Your task to perform on an android device: I read through all of the details and like the product, so I'd like to add it to my wishlist.
Image 0: 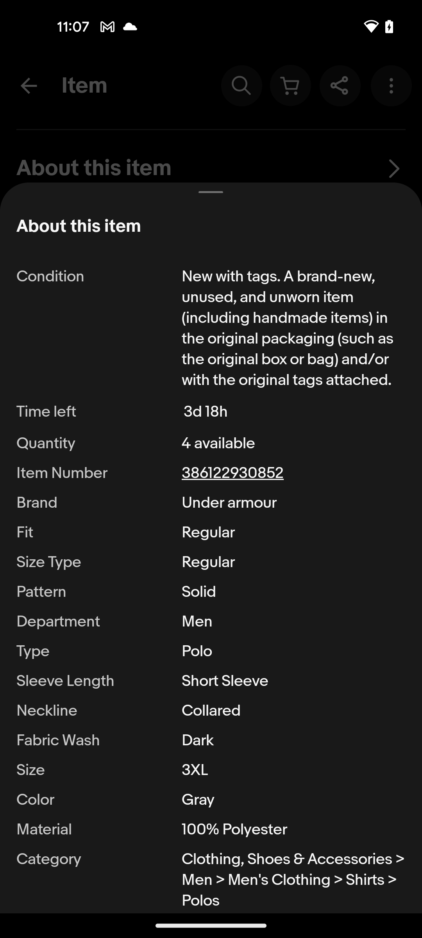
go back
Step 0: press back button
Image 1: 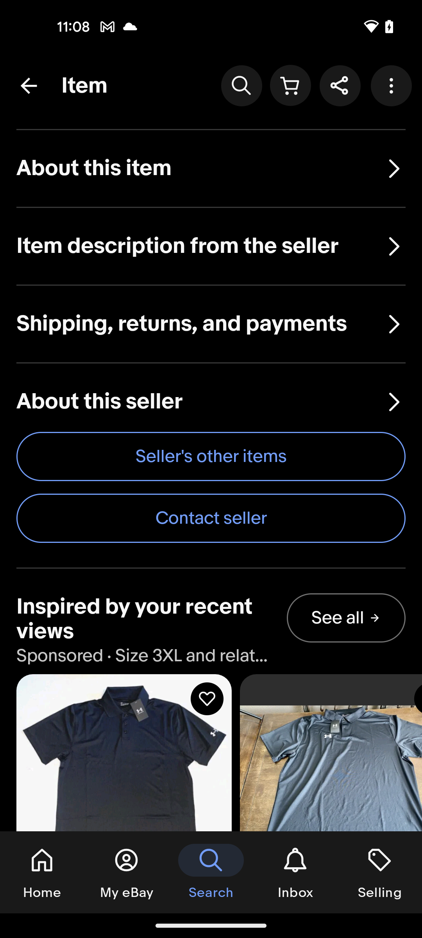
scroll up to see more options
Step 1: scroll up
Image 2: 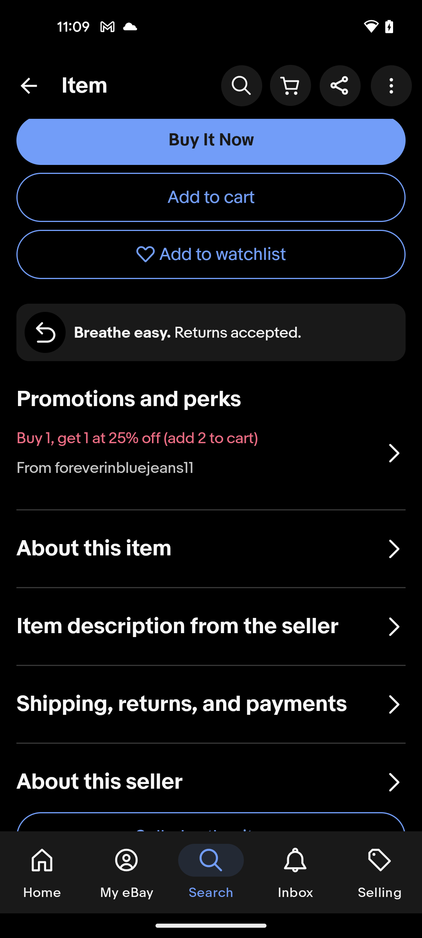
click on the Add to watchlist button
Step 2: click (211, 254)